Your task to perform on an android device: In the upGrad App, Select the software Developement course and get access to the Executive PG program
Image 0: 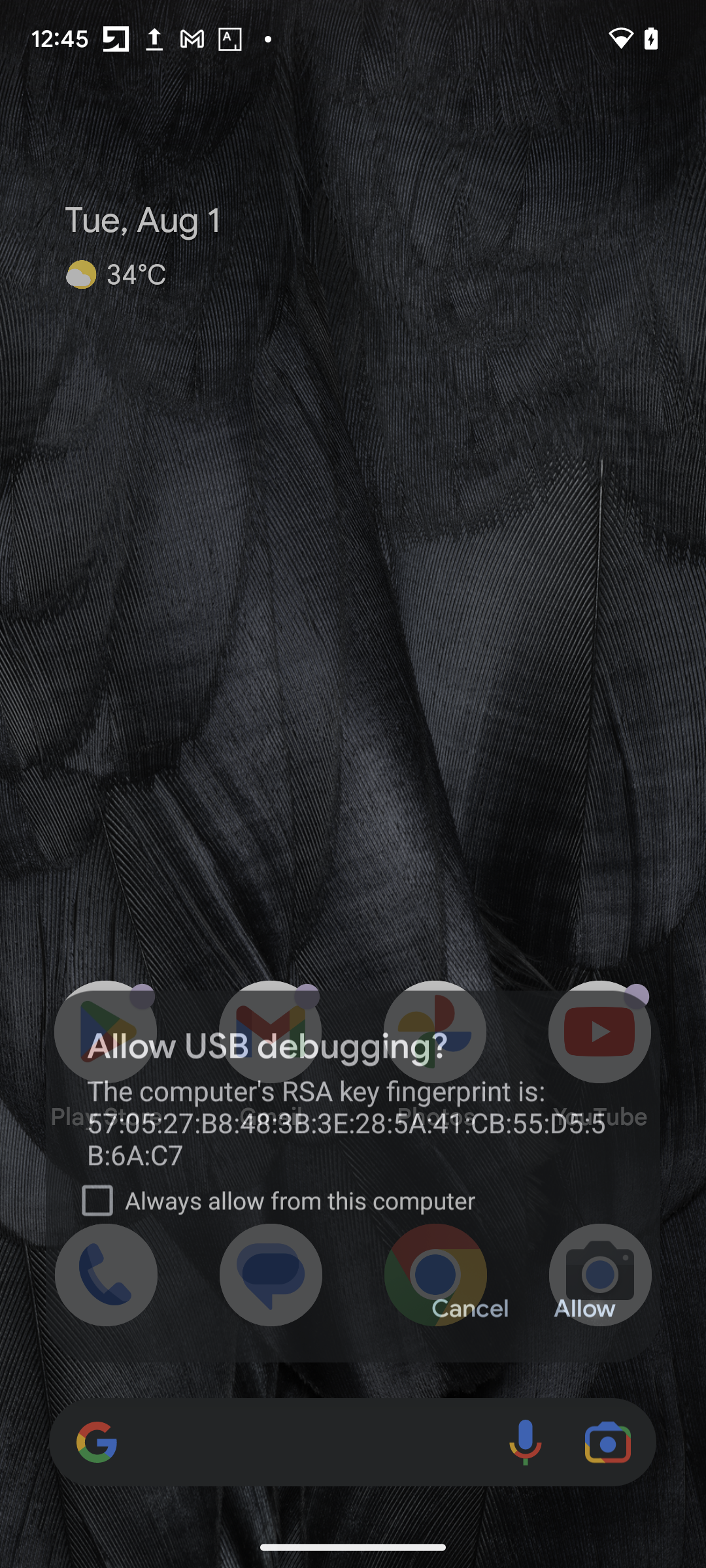
Open the upGrad App
Step 0: open app "upGrad"
Image 1: 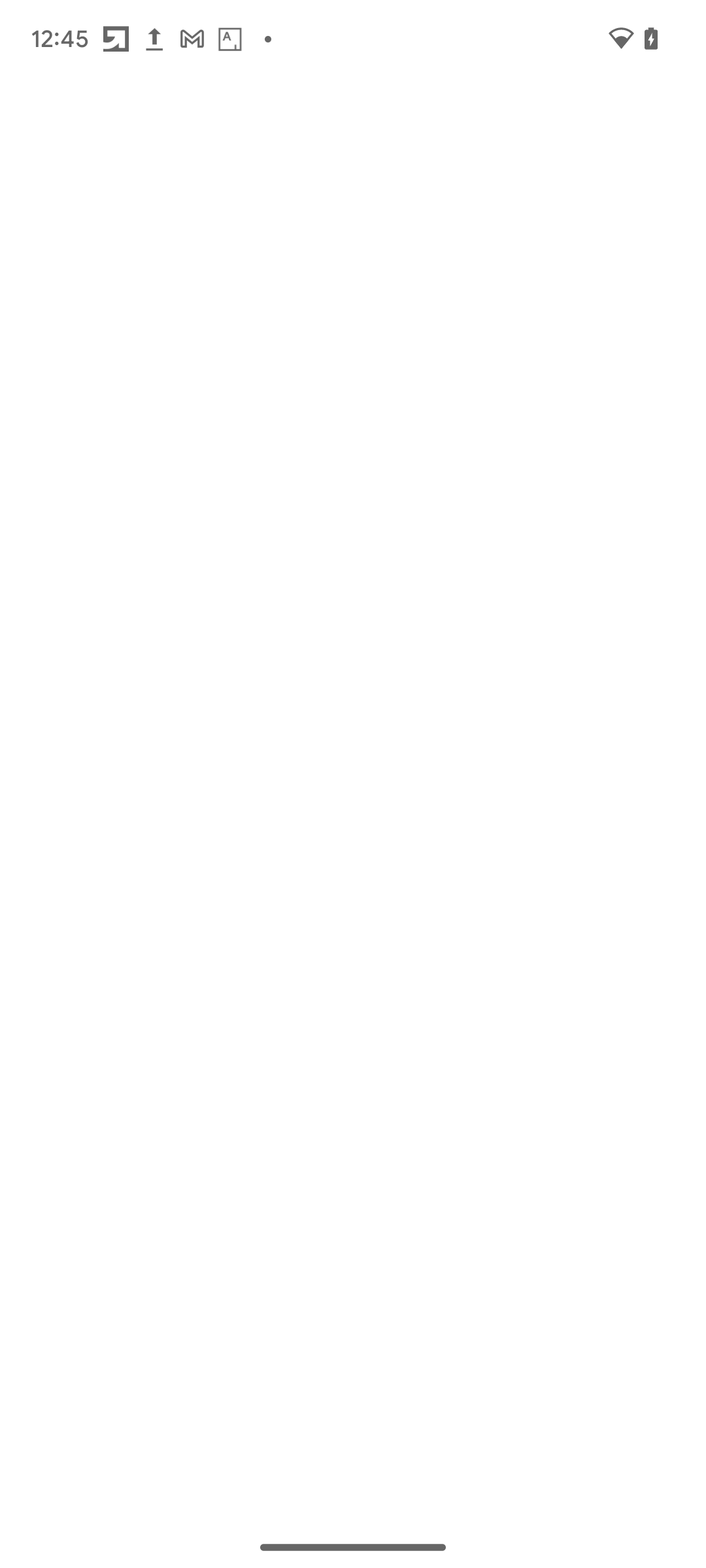
Open the upGrad App
Step 1: wait
Image 2: 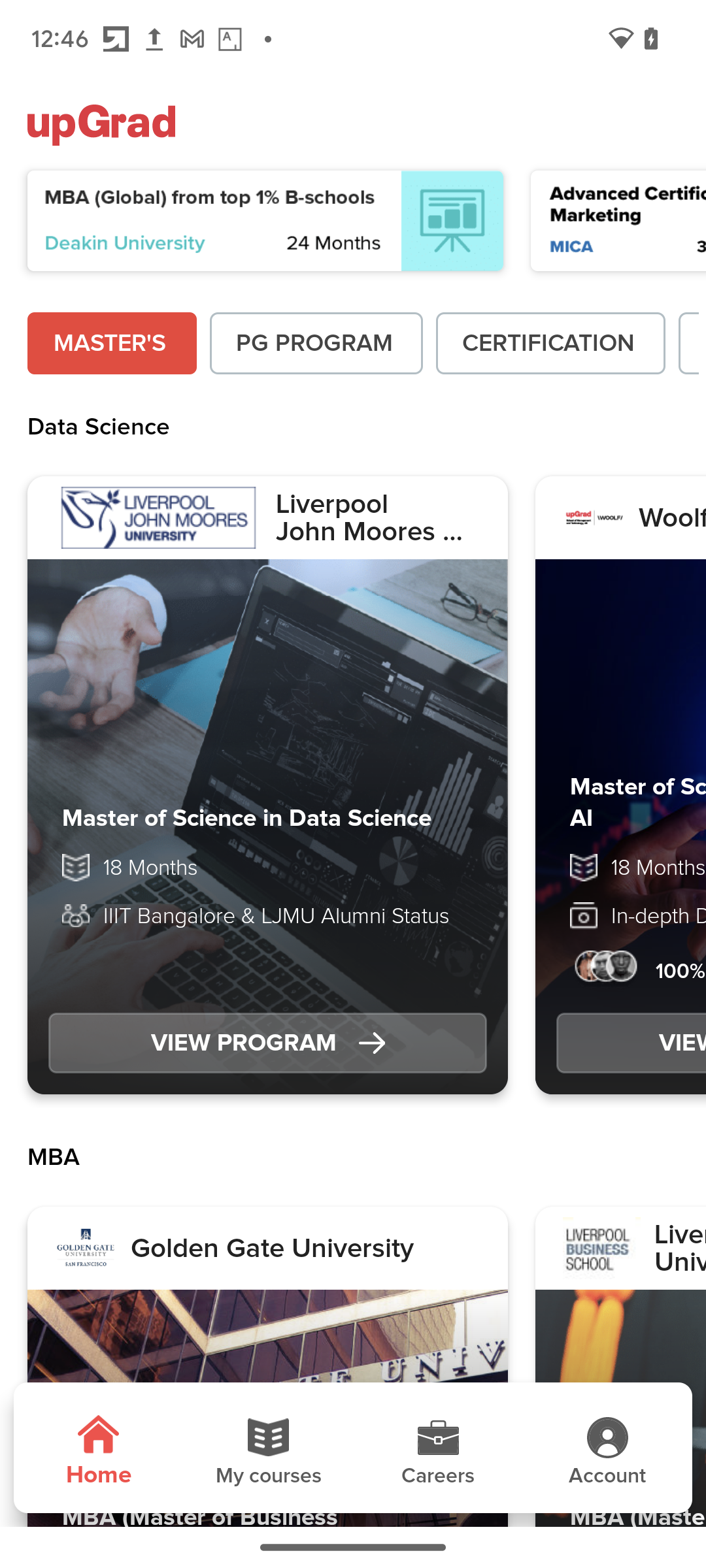
Click on the My course Icon 
Step 2: click (268, 1451)
Image 3: 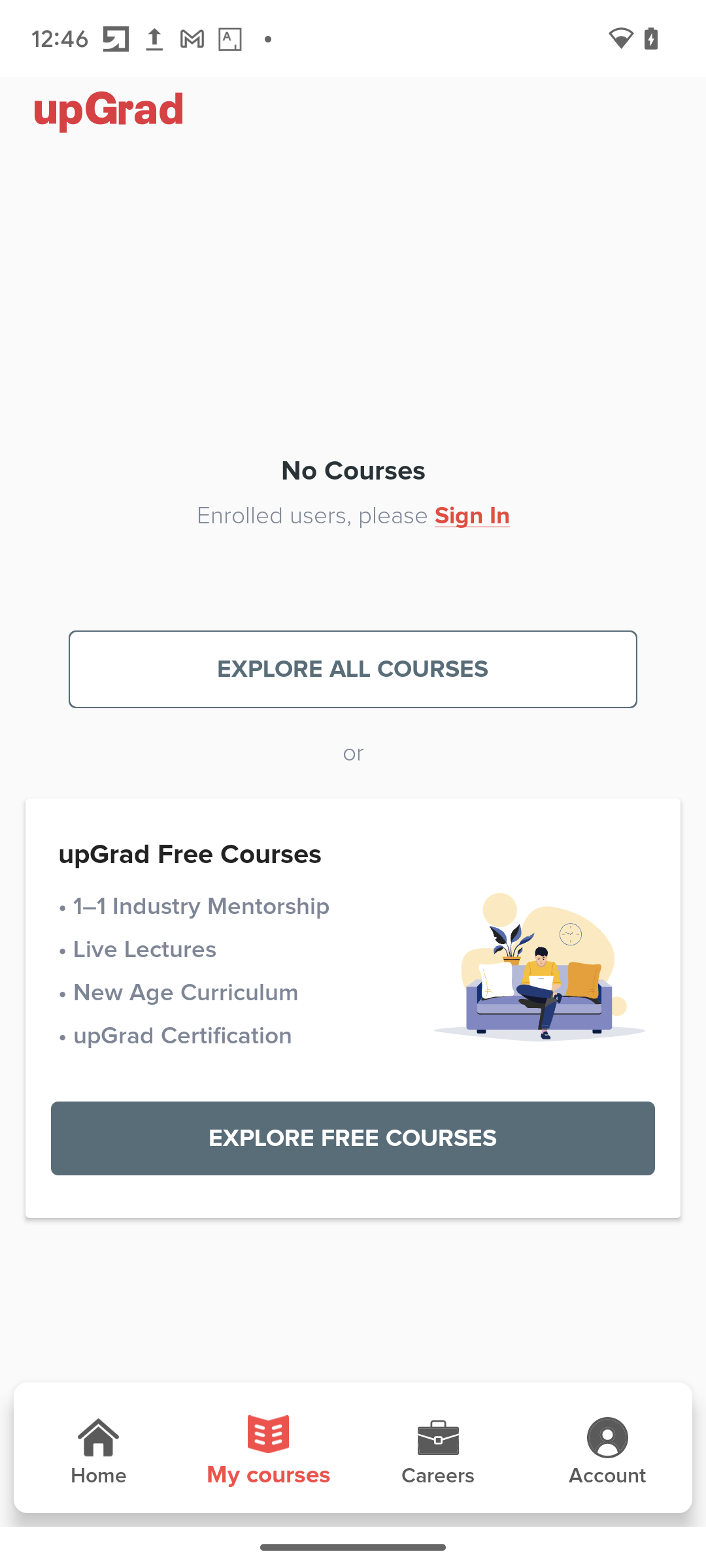
Click on the Explore All Courses Button 
Step 3: click (352, 669)
Image 4: 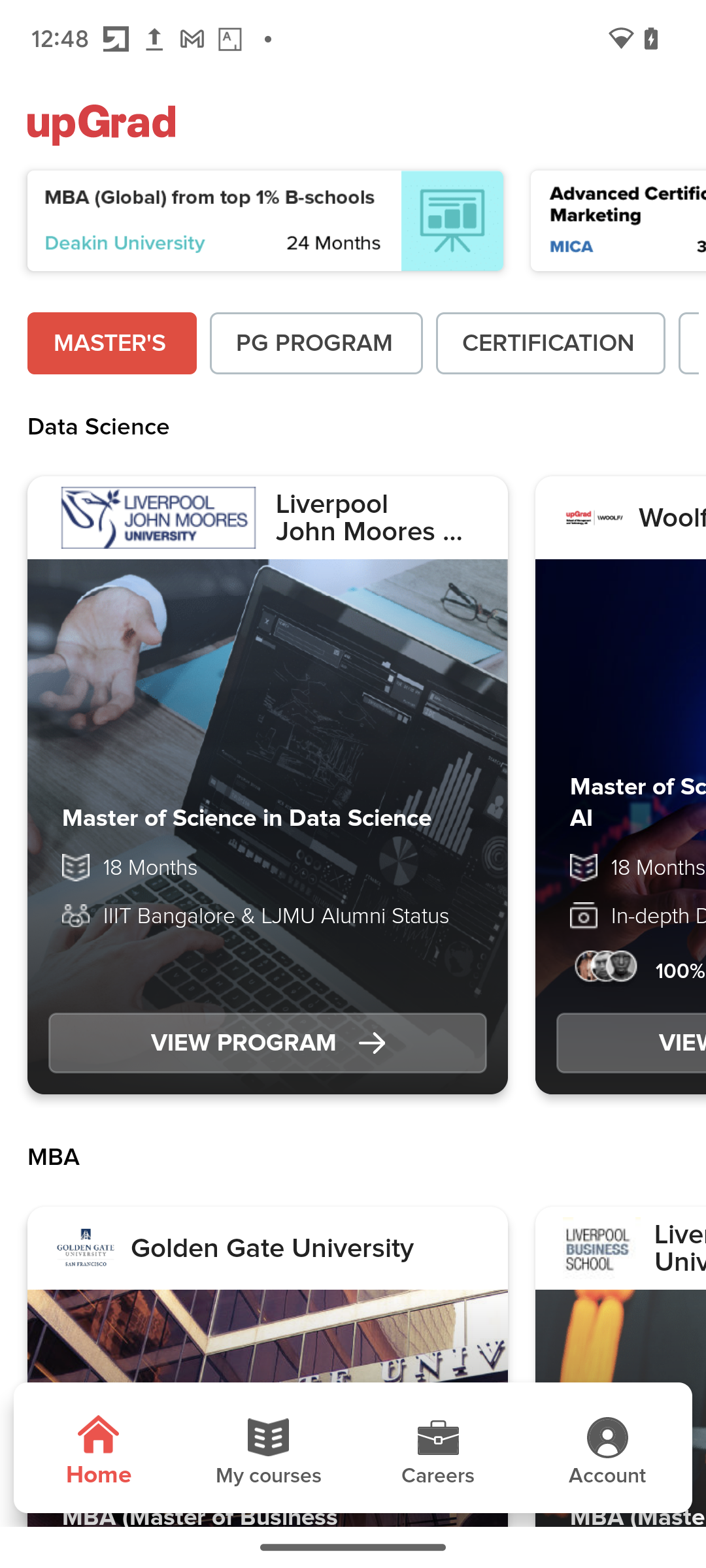
Click on the Data Science Course tab 
Step 4: click (92, 427)
Image 5: 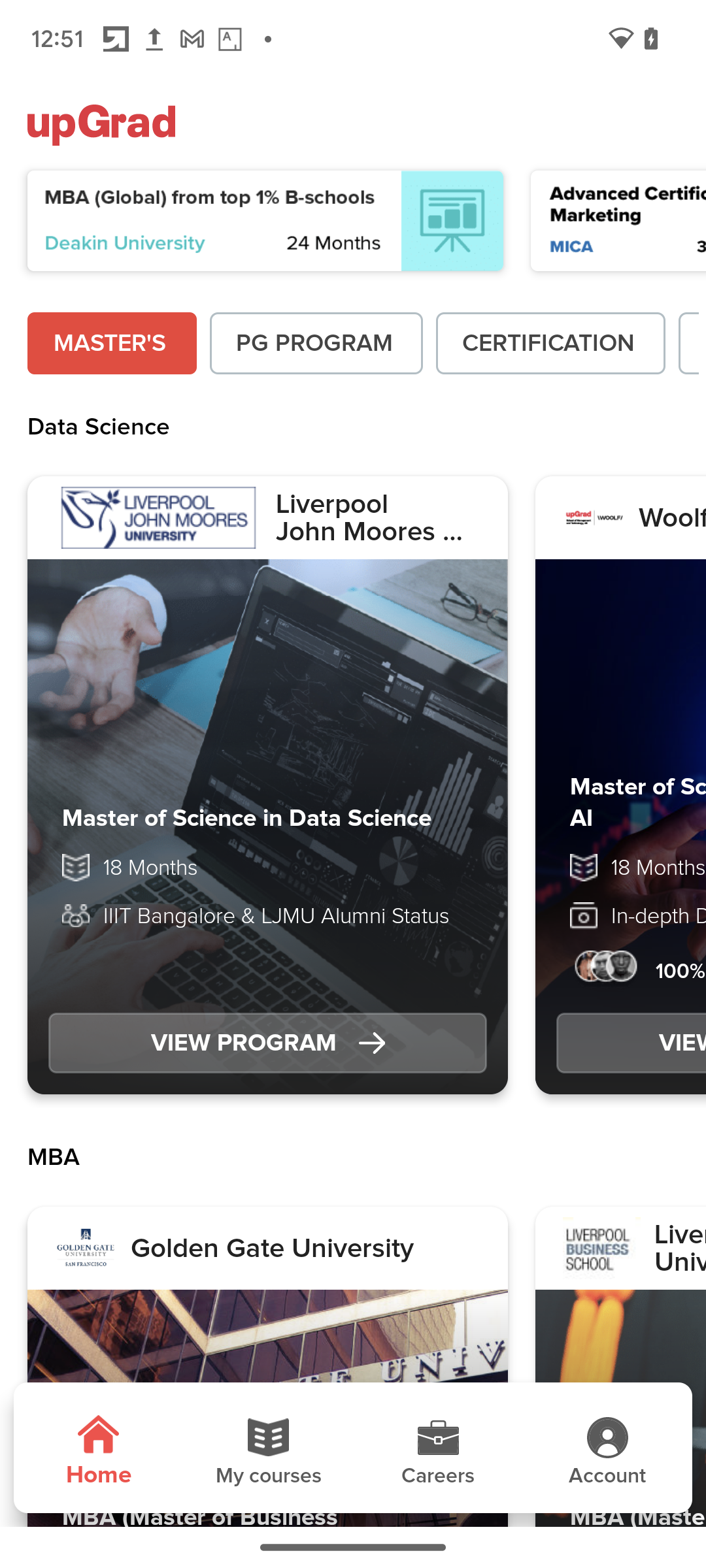
Swipe left to see the course
Step 5: scroll right
Image 6: 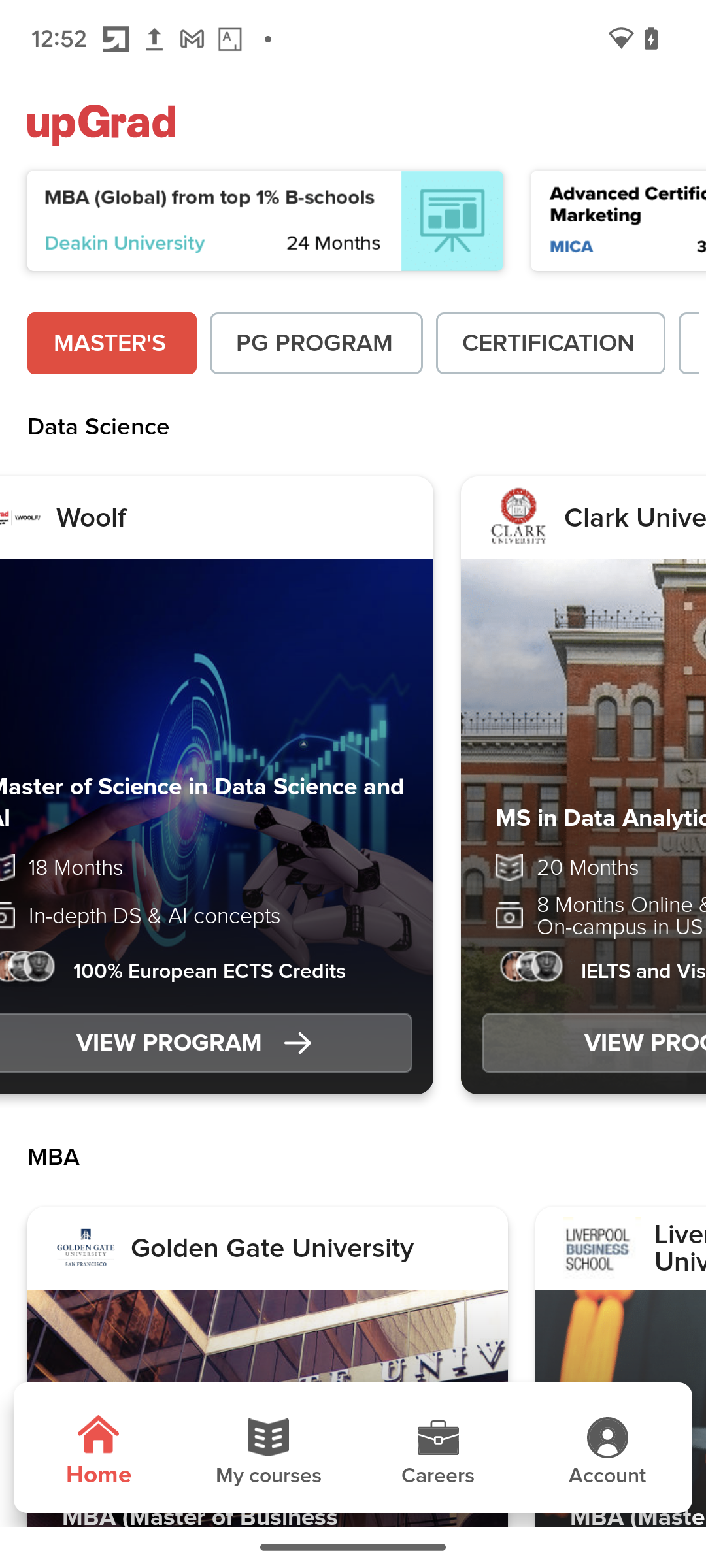
Click on the Master of Science in Data Science in AI Course
Step 6: scroll left
Image 7: 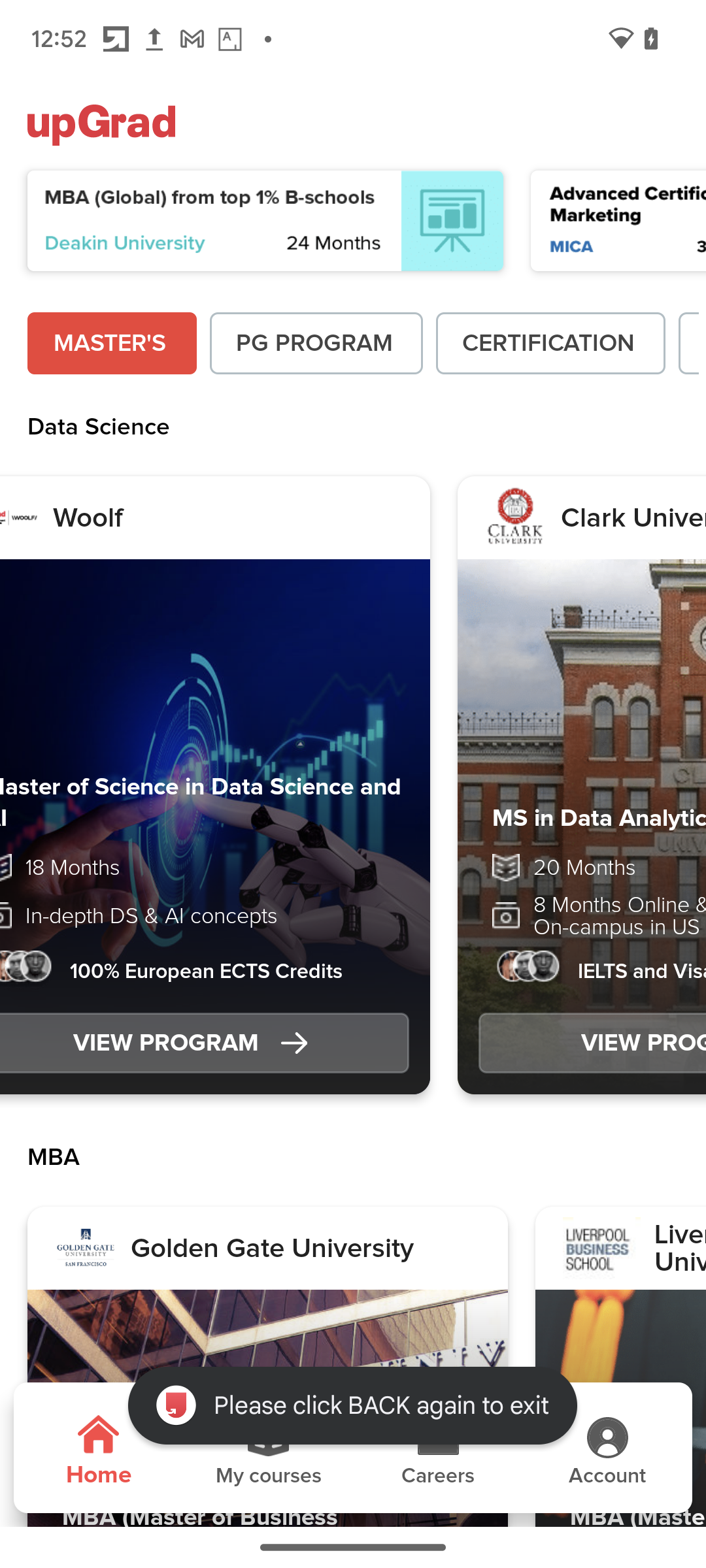
Click on the Master of Science in Data Science in AI Course
Step 7: click (188, 760)
Image 8: 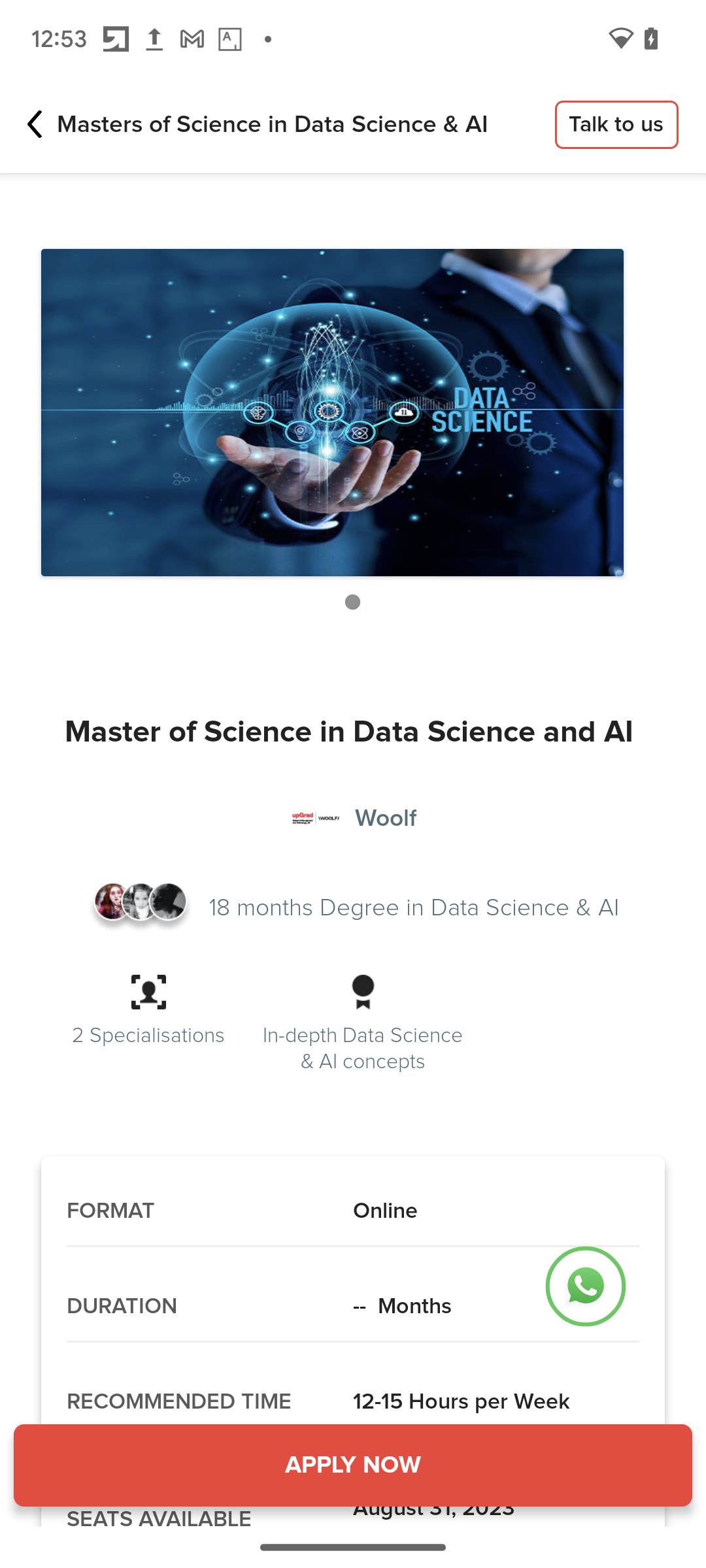
Swipe up to get the access of course
Step 8: scroll down